Your task to perform on an android device: I want to print a document relating to events.
Image 0: 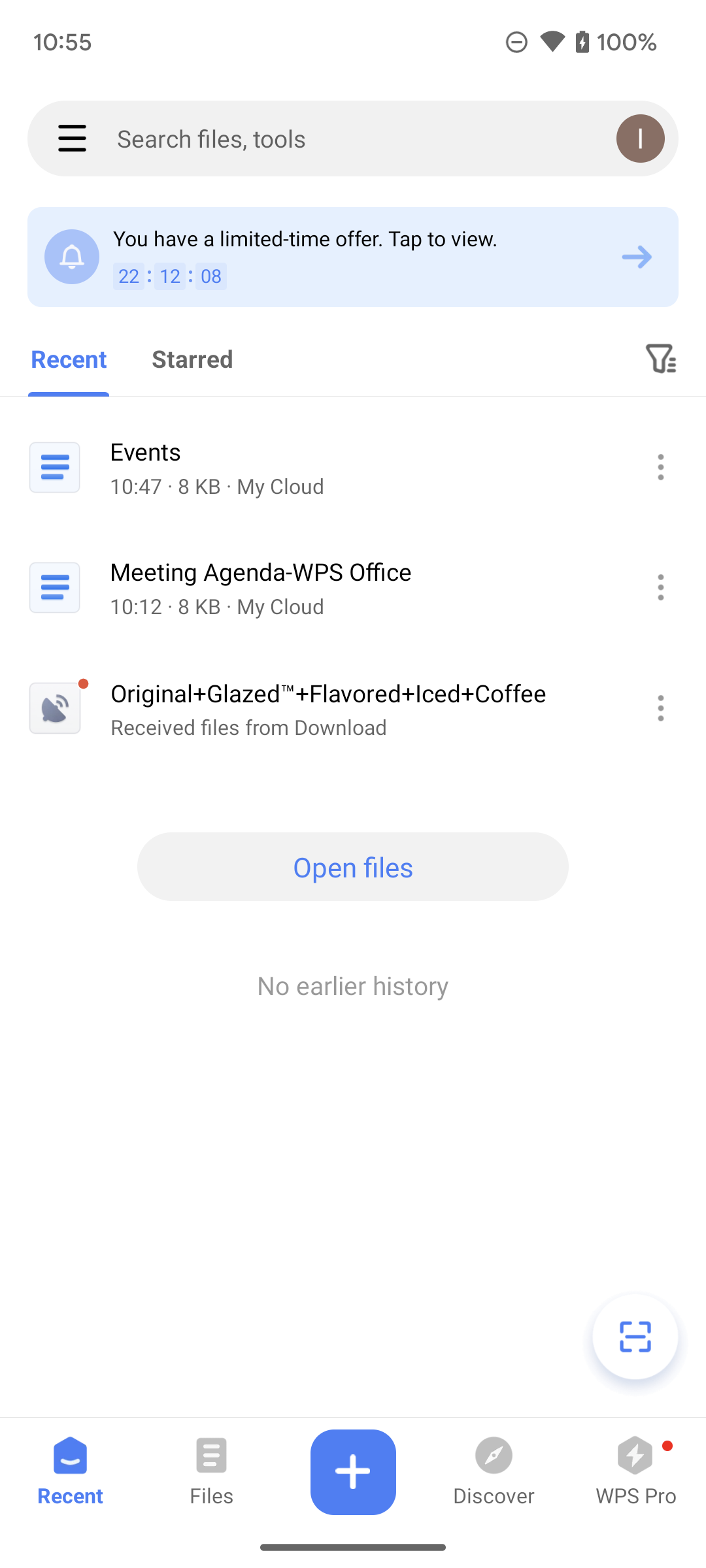
Click on the Events document on the screen.
Step 0: click (358, 451)
Image 1: 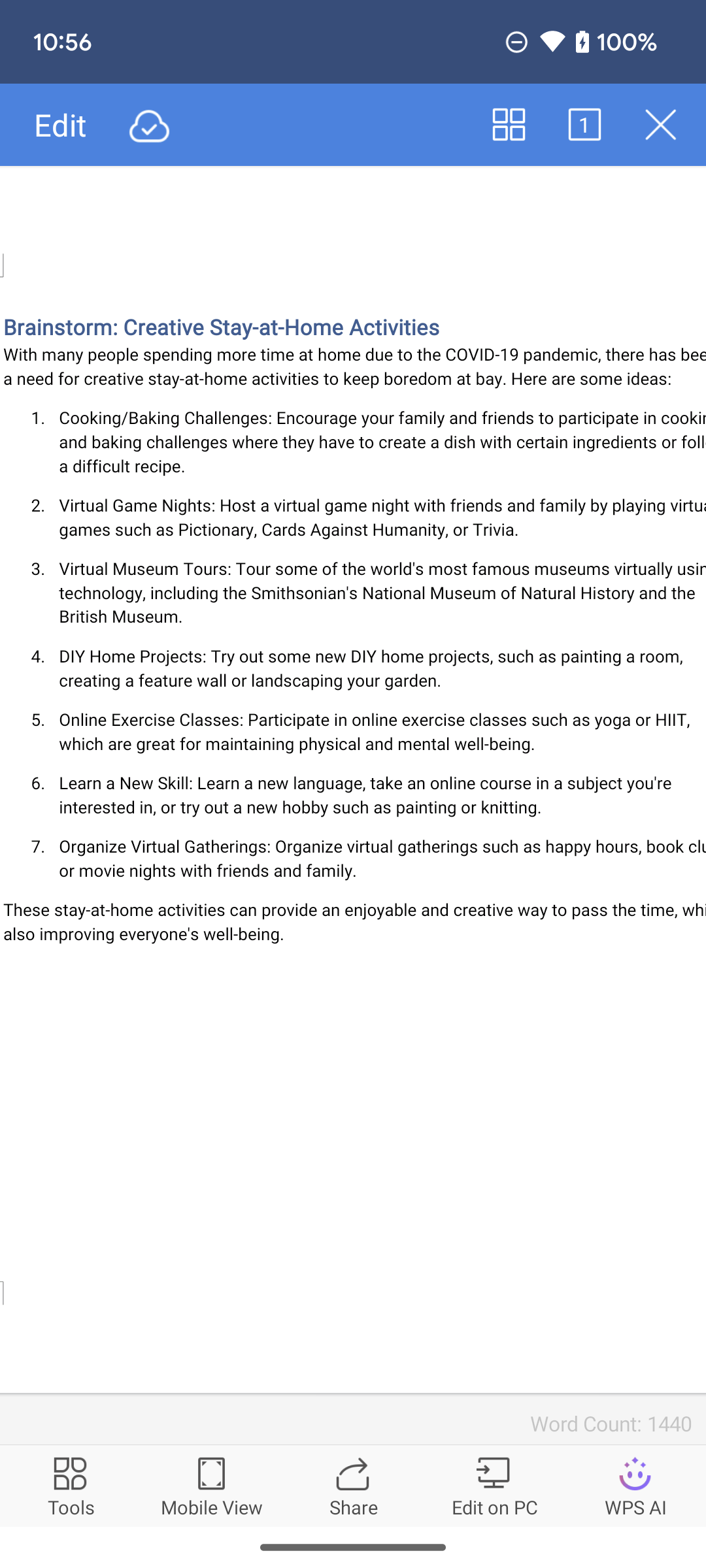
Click on the Tools icon on the bottom of the screen.
Step 1: click (71, 1485)
Image 2: 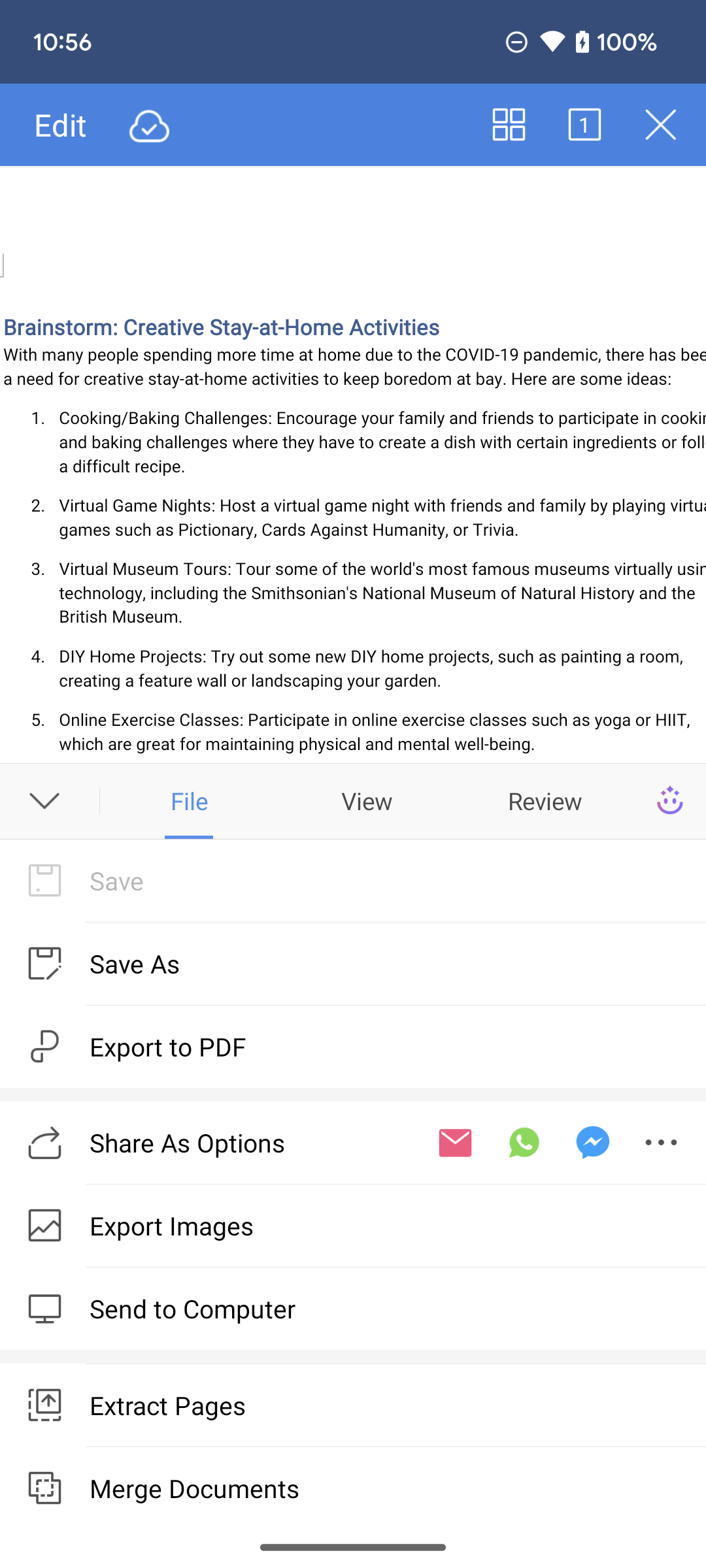
Swipe up on the screen.
Step 2: scroll down
Image 3: 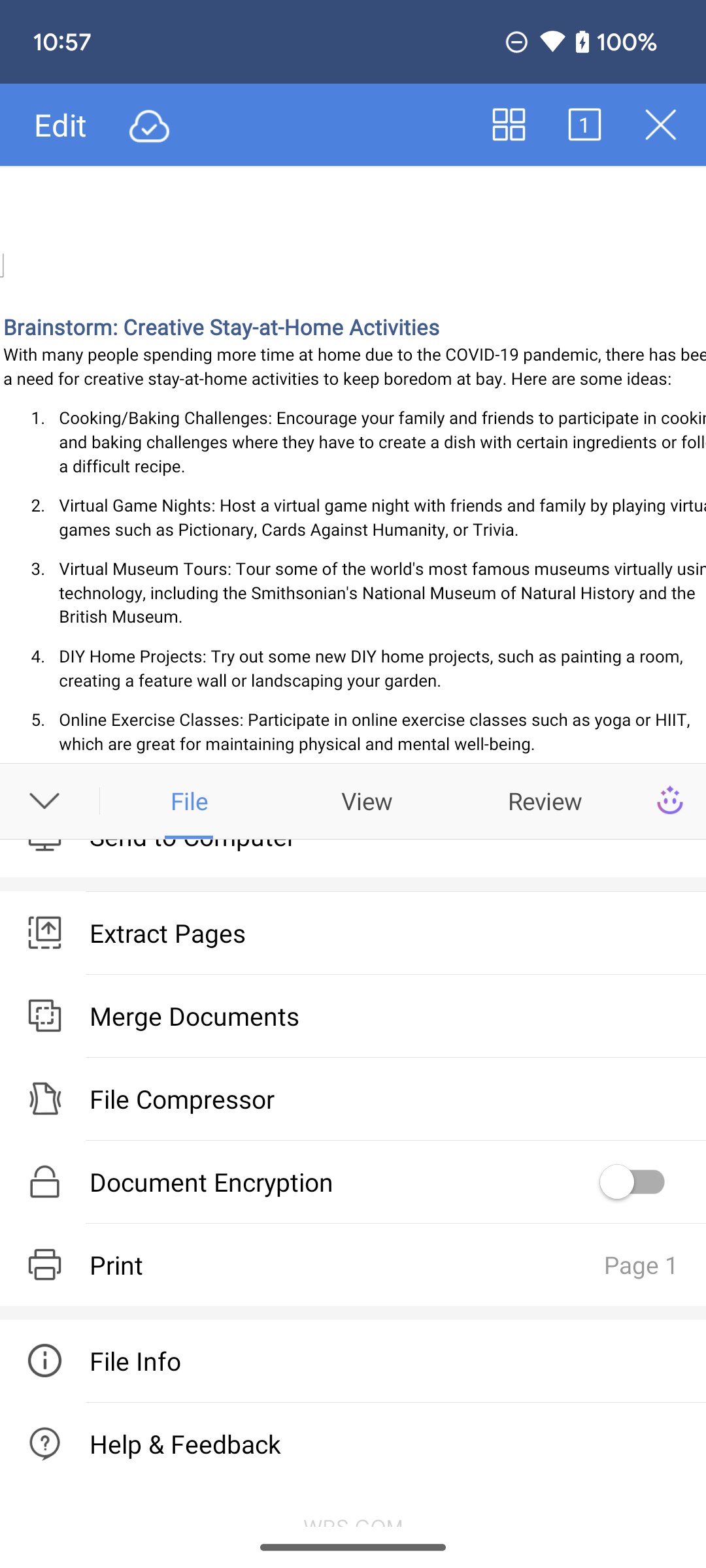
Click on the Print option on the screen.
Step 3: click (346, 1265)
Image 4: 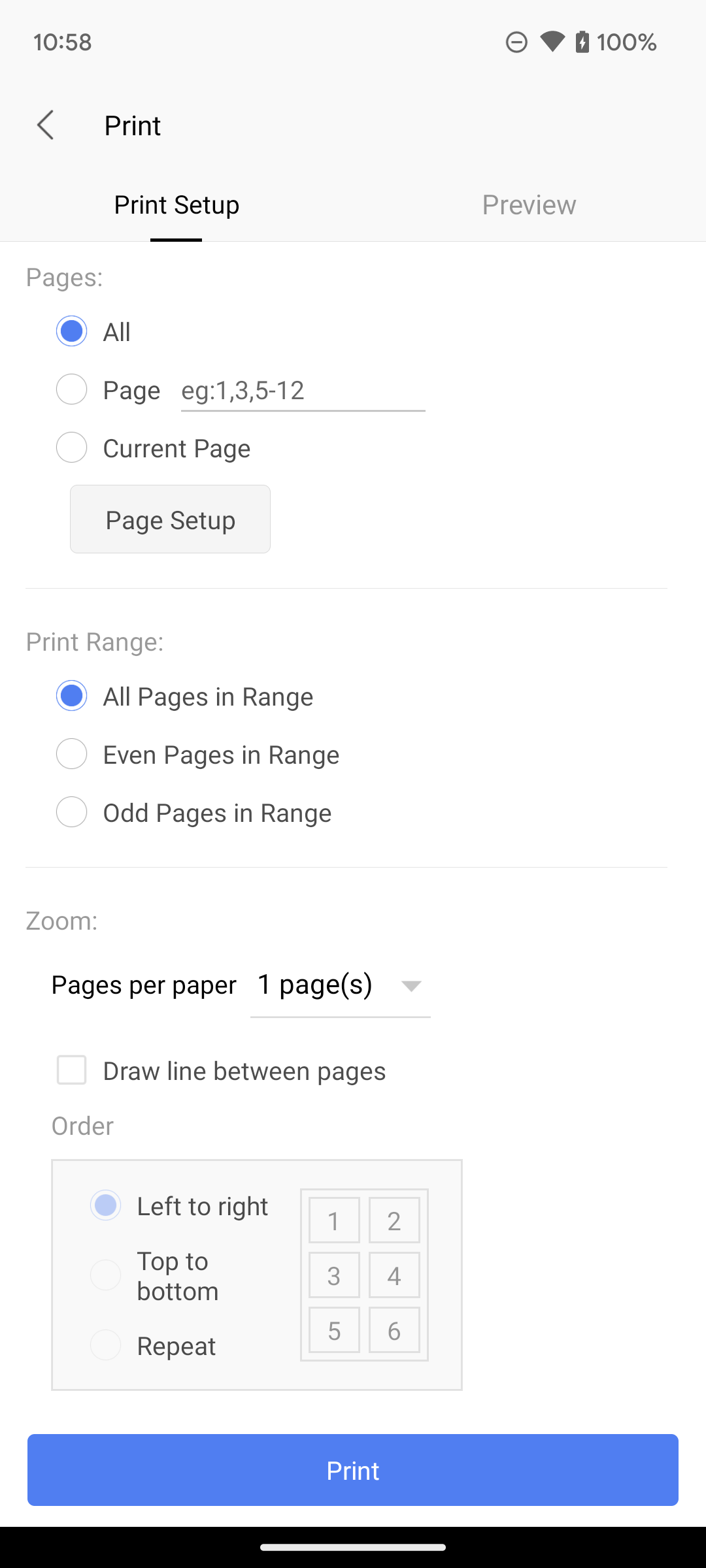
Click on the Print option on the screen.
Step 4: click (353, 1470)
Image 6: 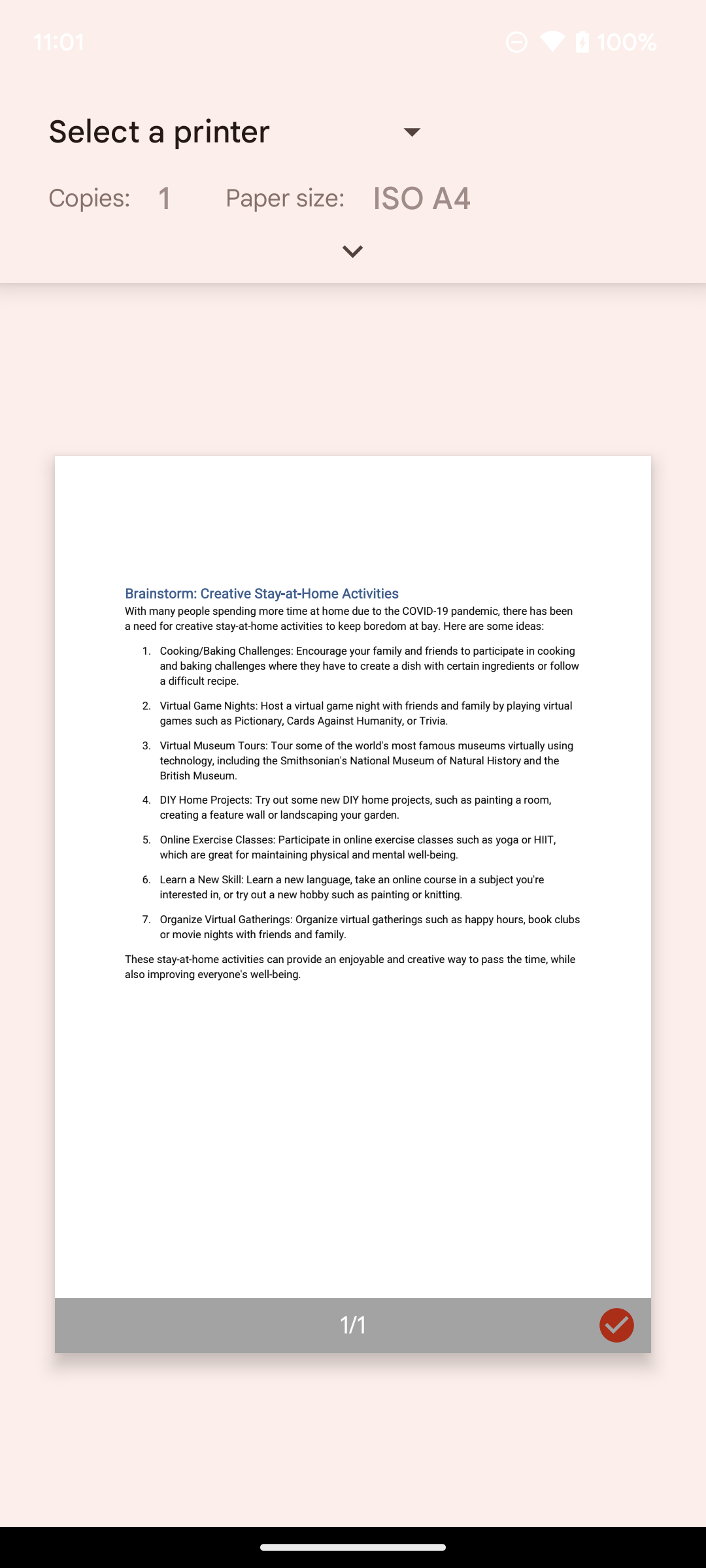
Click on the System Print Service on the screen.
Step 6: wait
Image 7: 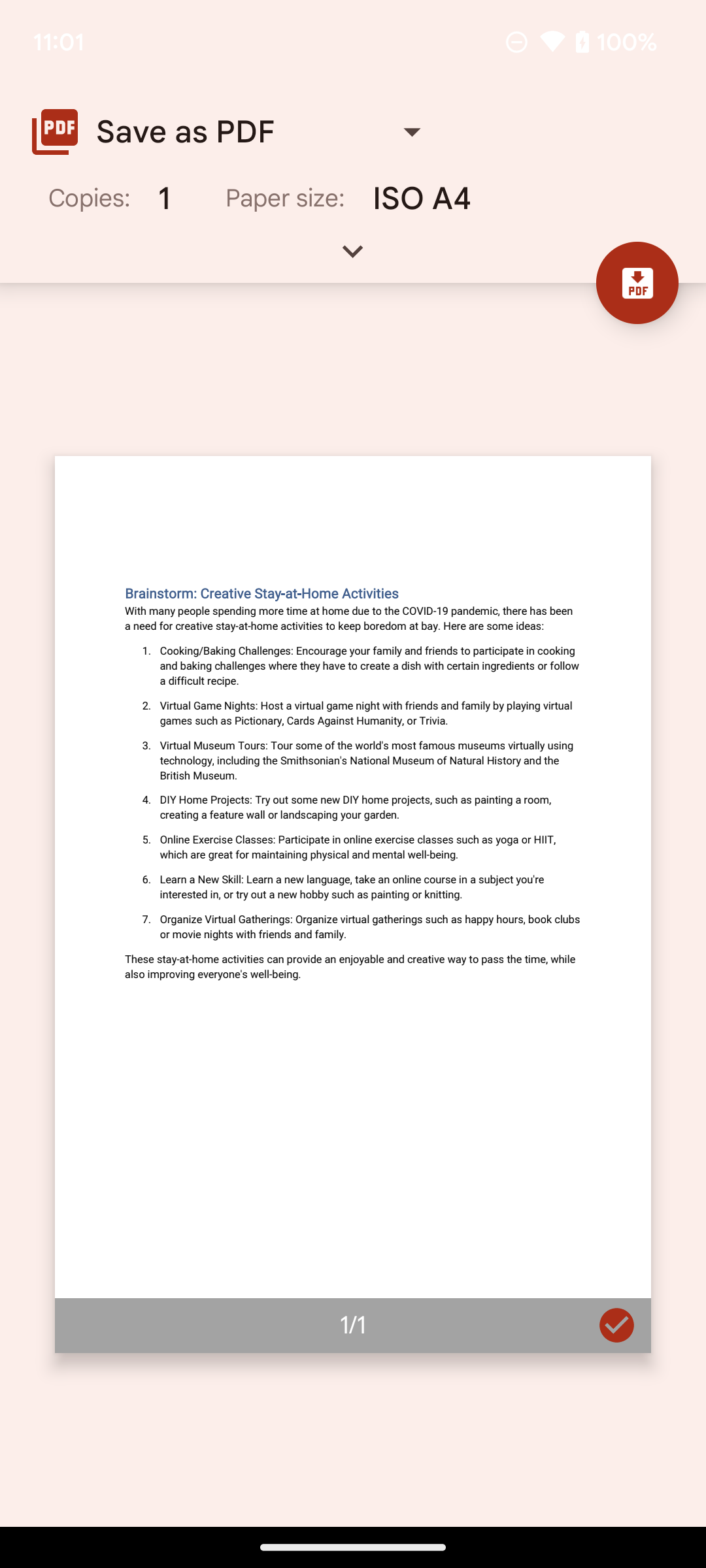
Click on the PDF icon on the screen.
Step 7: click (637, 282)
Image 8: 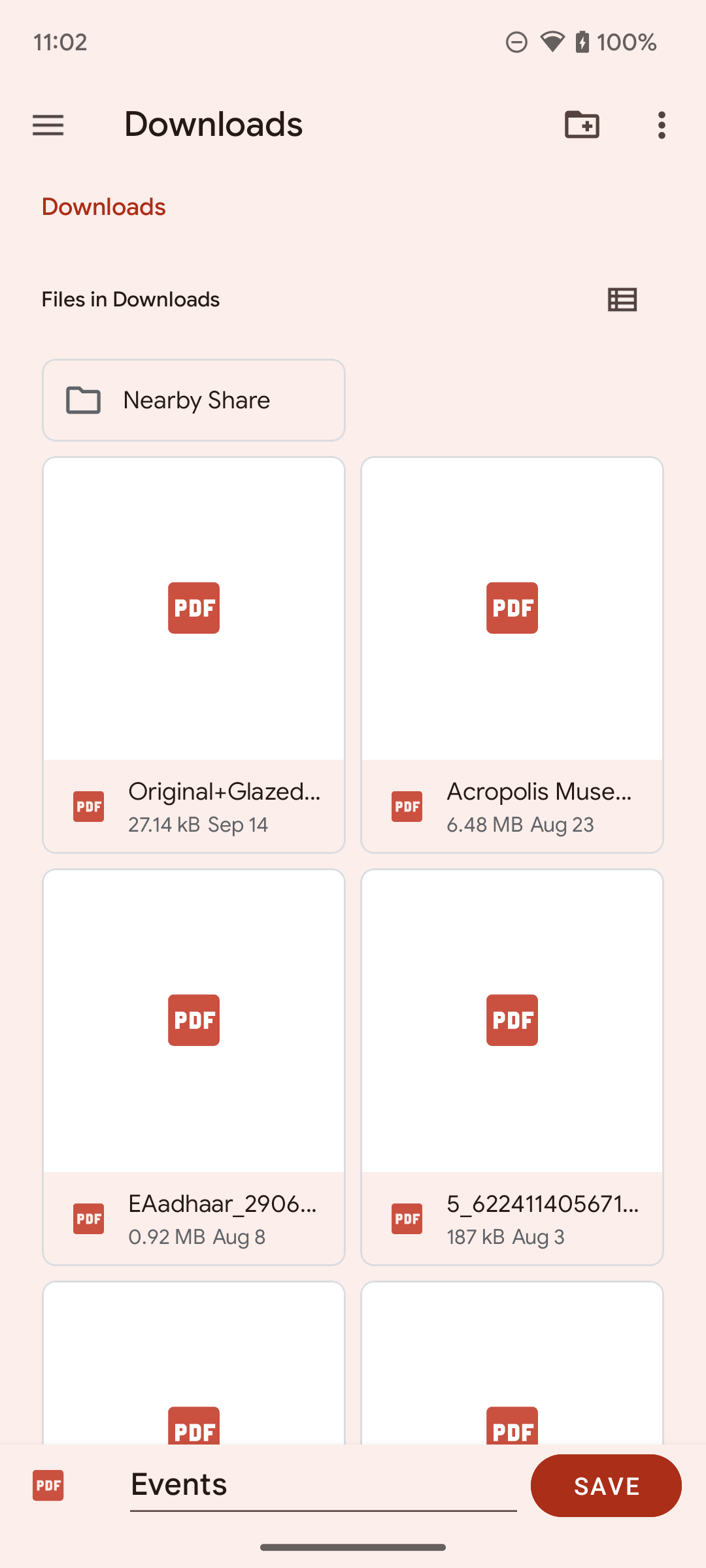
Click on the SAVE option on the bottom of the screen.
Step 8: click (606, 1485)
Image 9: 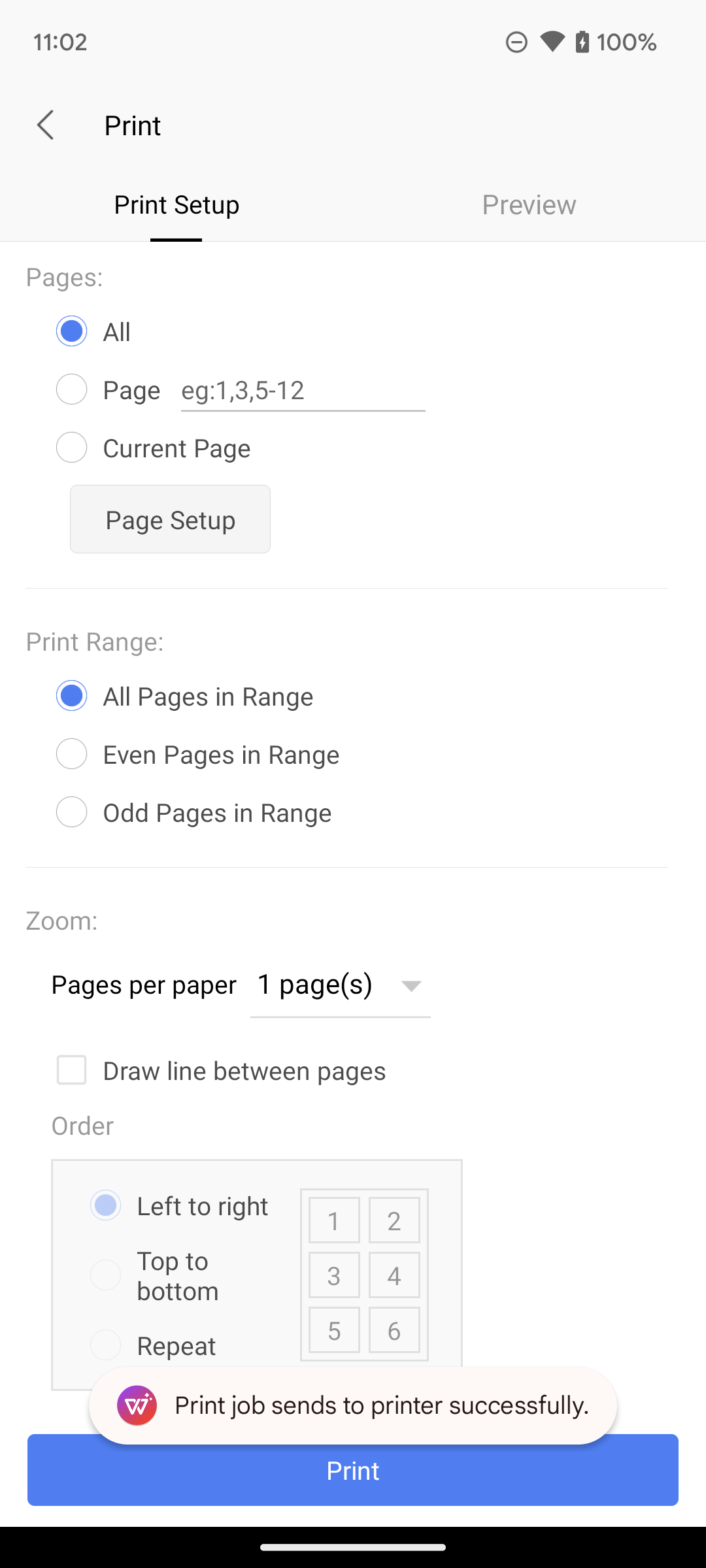
Click on the SAVE option on the bottom of the screen.
Step 9: wait